Your task to perform on an android device: I would like to read the JRR Tolkien PDF in my spare time on the weekends, thus I would like to access it
Image 0: 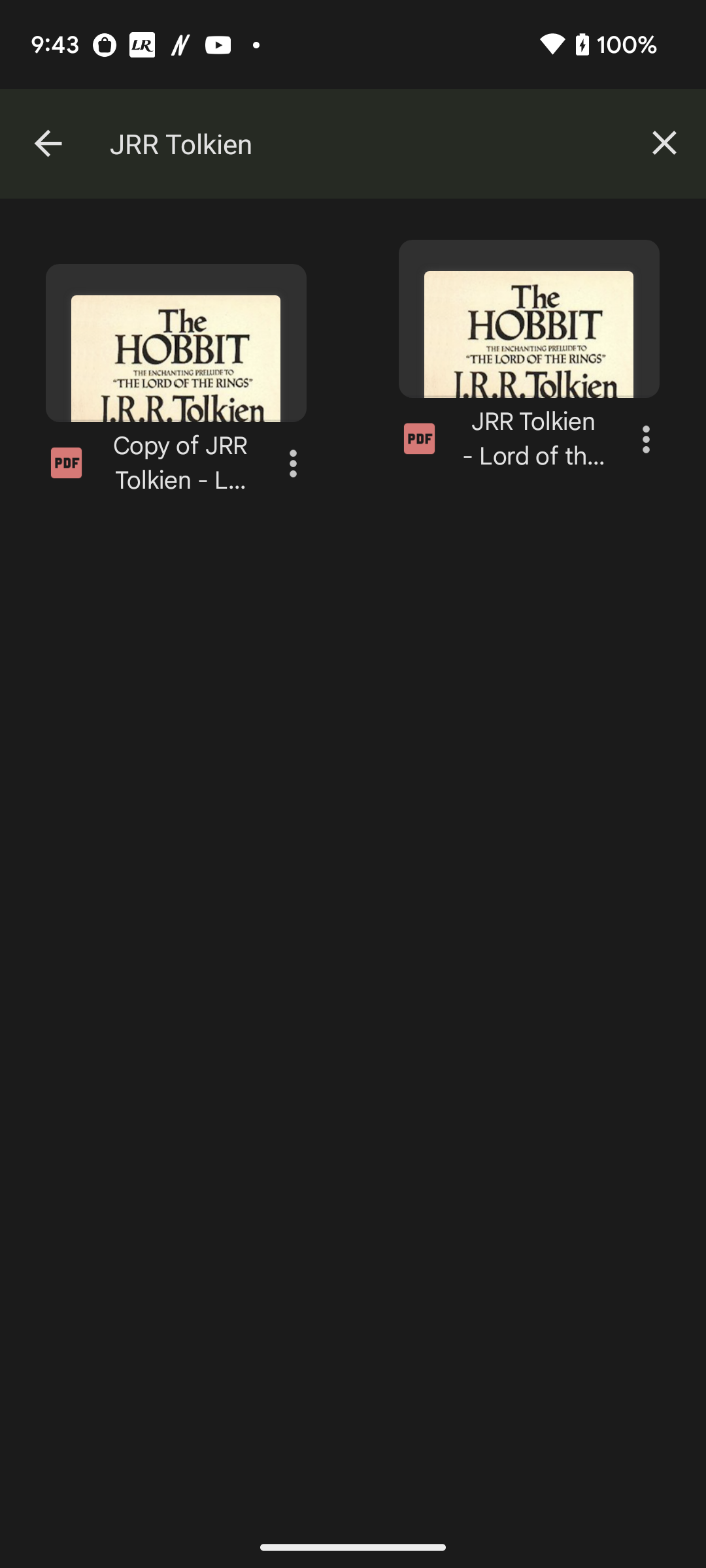
Click on the JRR Tolkien pdf to view the pdf
Step 0: click (518, 286)
Image 1: 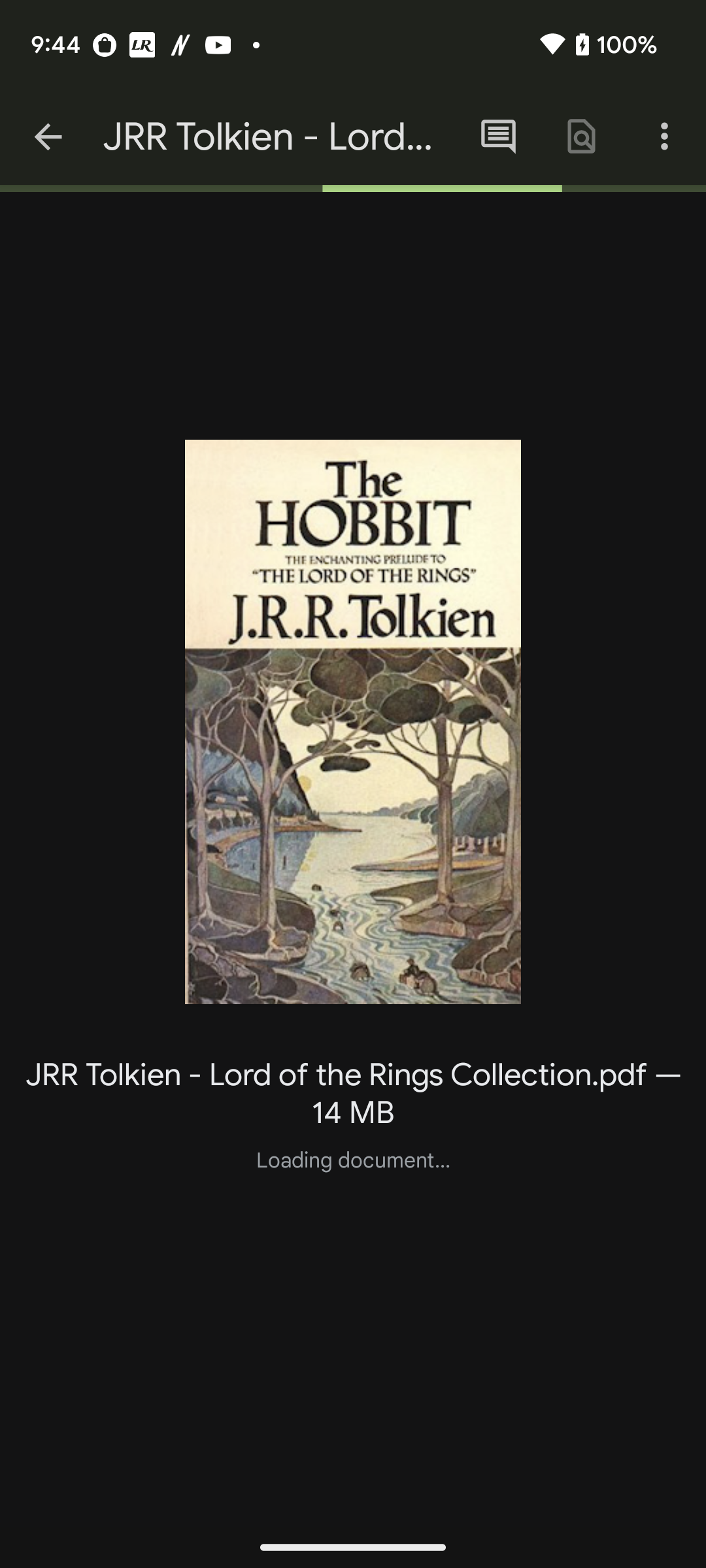
Click on the JRR Tolkien pdf to view the pdf
Step 1: wait
Image 2: 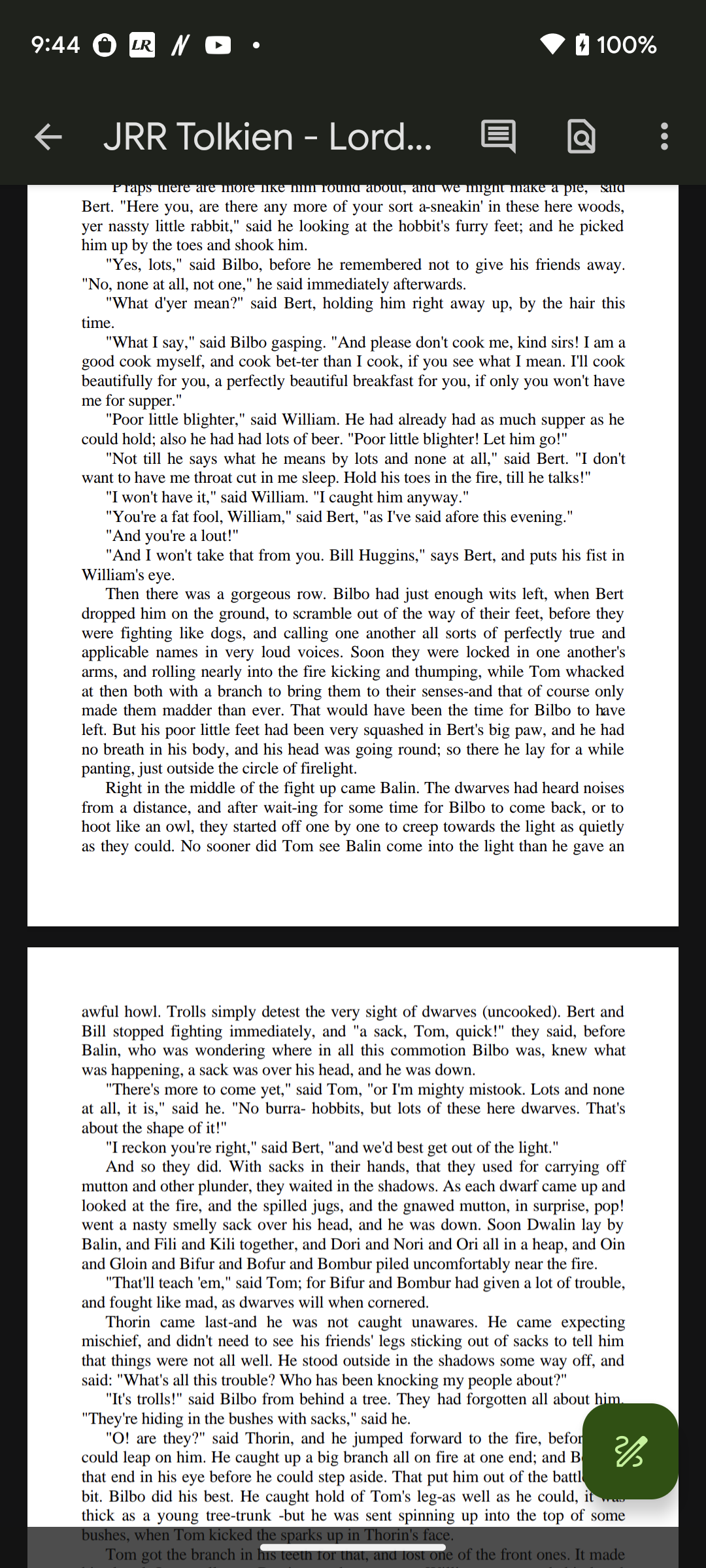
Click on the JRR Tolkien pdf to view the pdf
Step 2: wait